Your task to perform on an android device: I would like to search my favorite book Just mercy
Image 1: 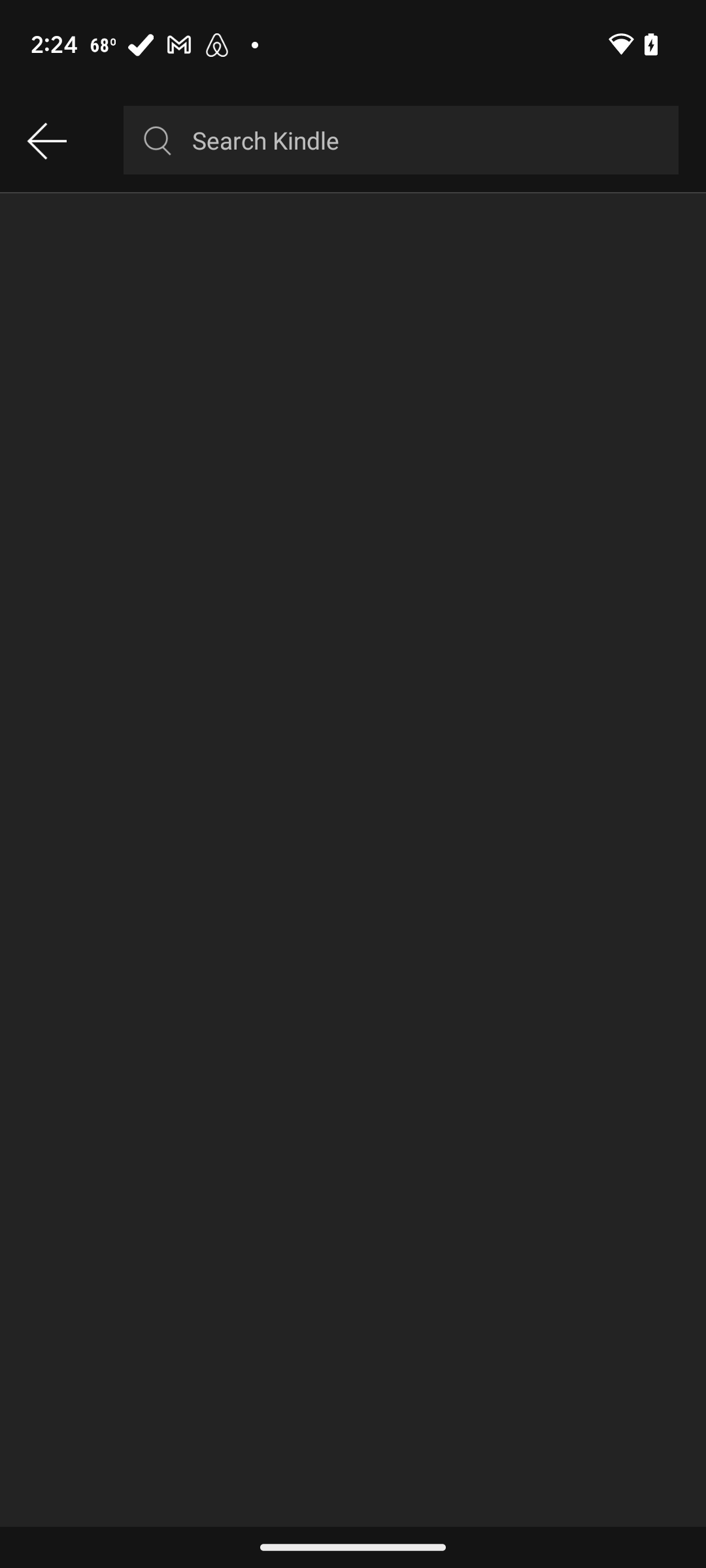
Click on the cancel icon at the top
Step 1: click (435, 140)
Image 2: 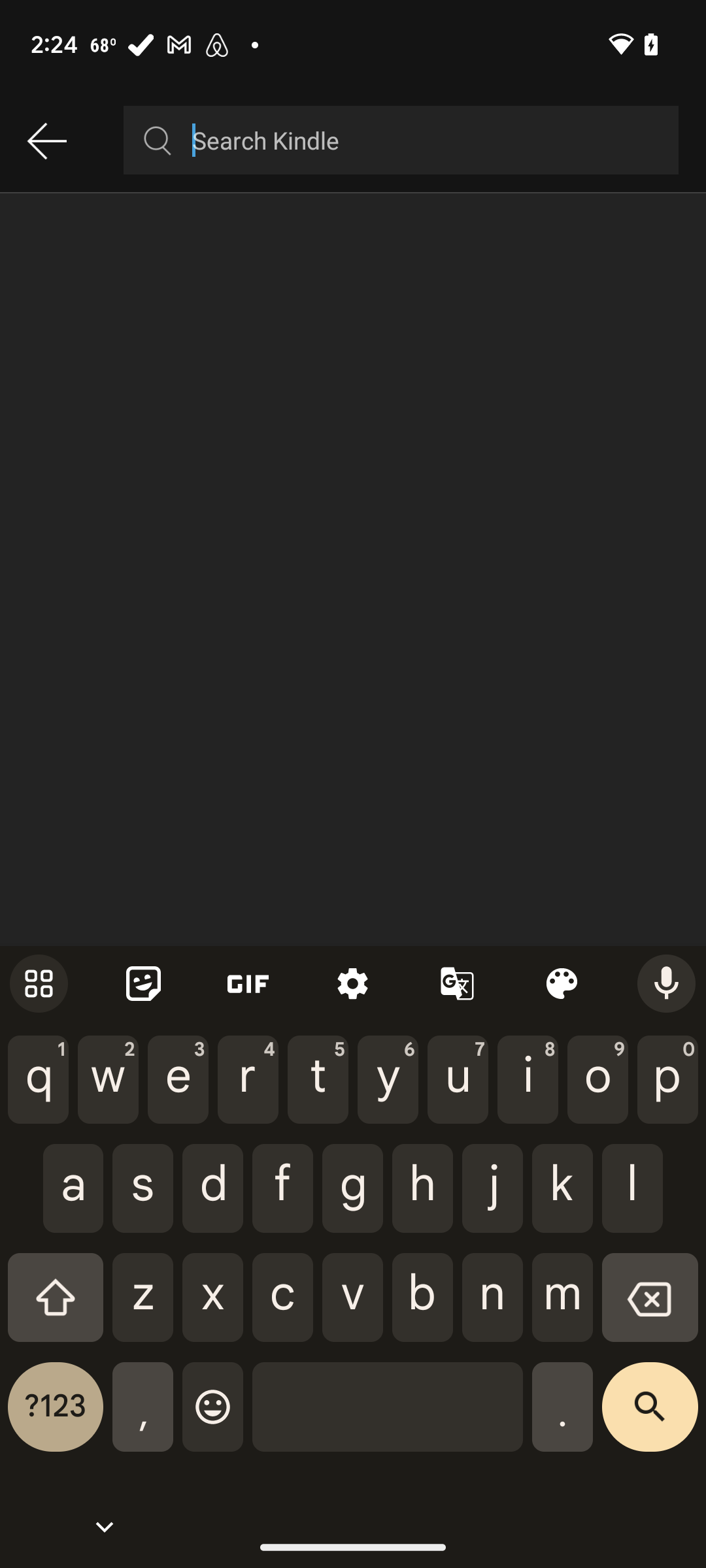
Click on the search box
Step 2: click (435, 140)
Image 3: 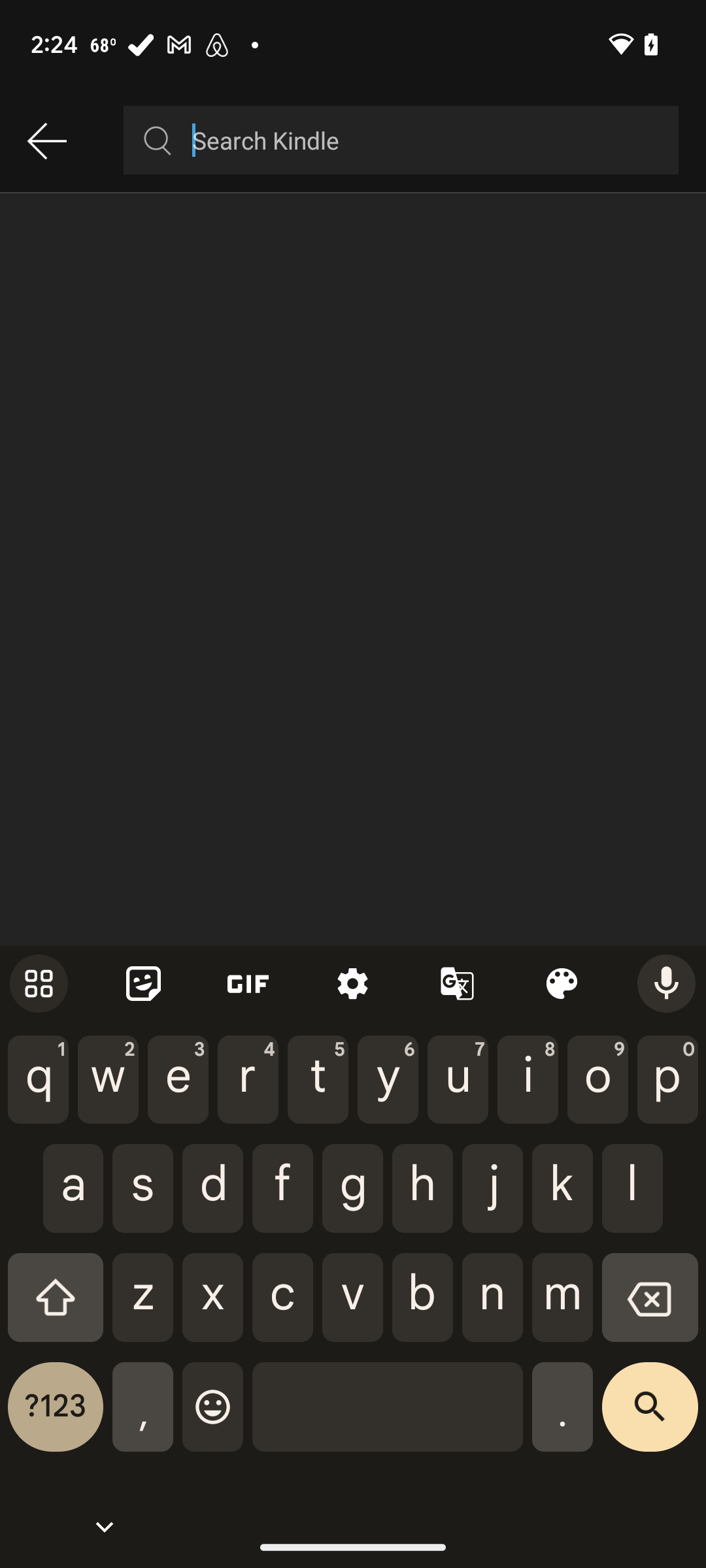
Type Just mercy in the search box
Step 3: type "Just mercy"
Image 4: 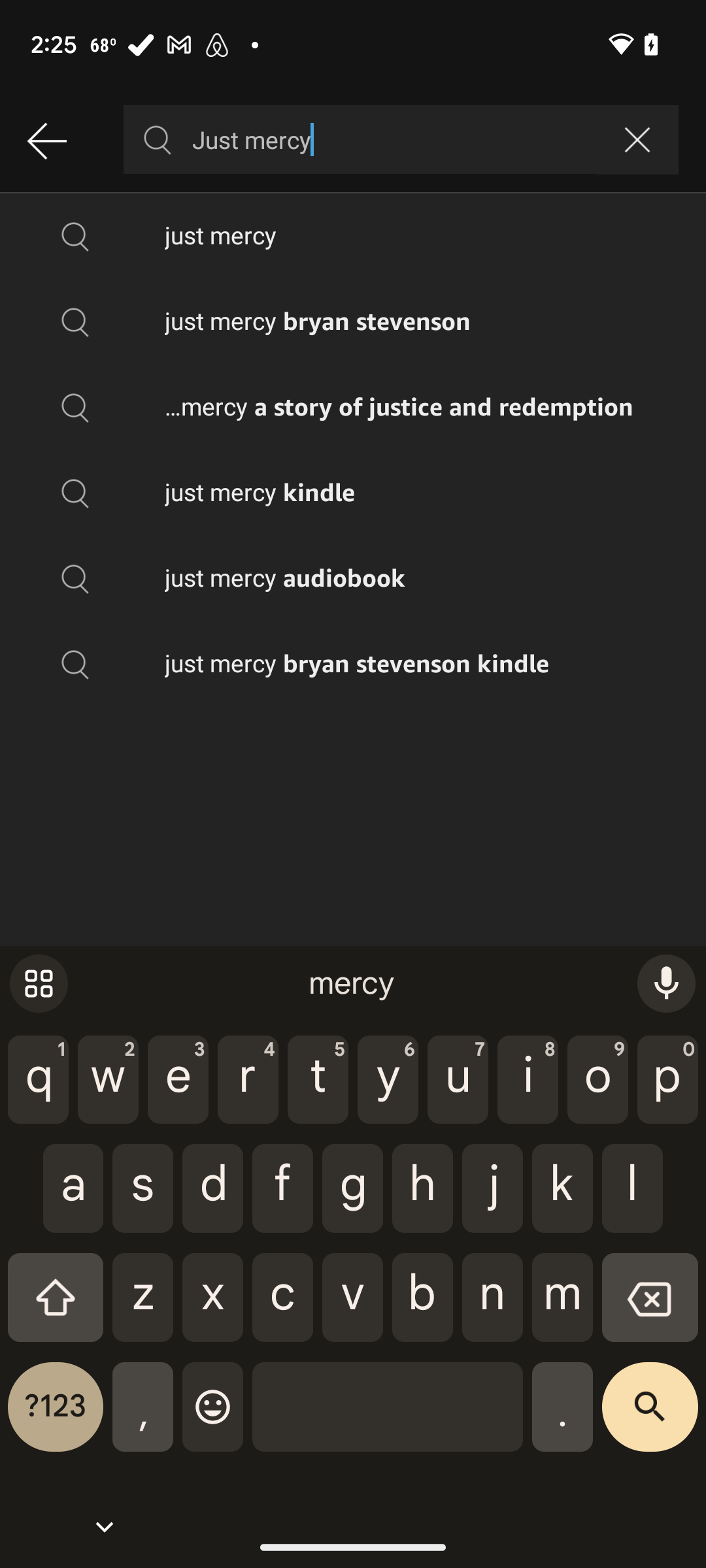
Click on the search icon
Step 4: click (650, 1417)